Your task to perform on an android device: I'm interested in today's altering weather conditions. Open the accuweather app's weather history for today. 
Image 0: 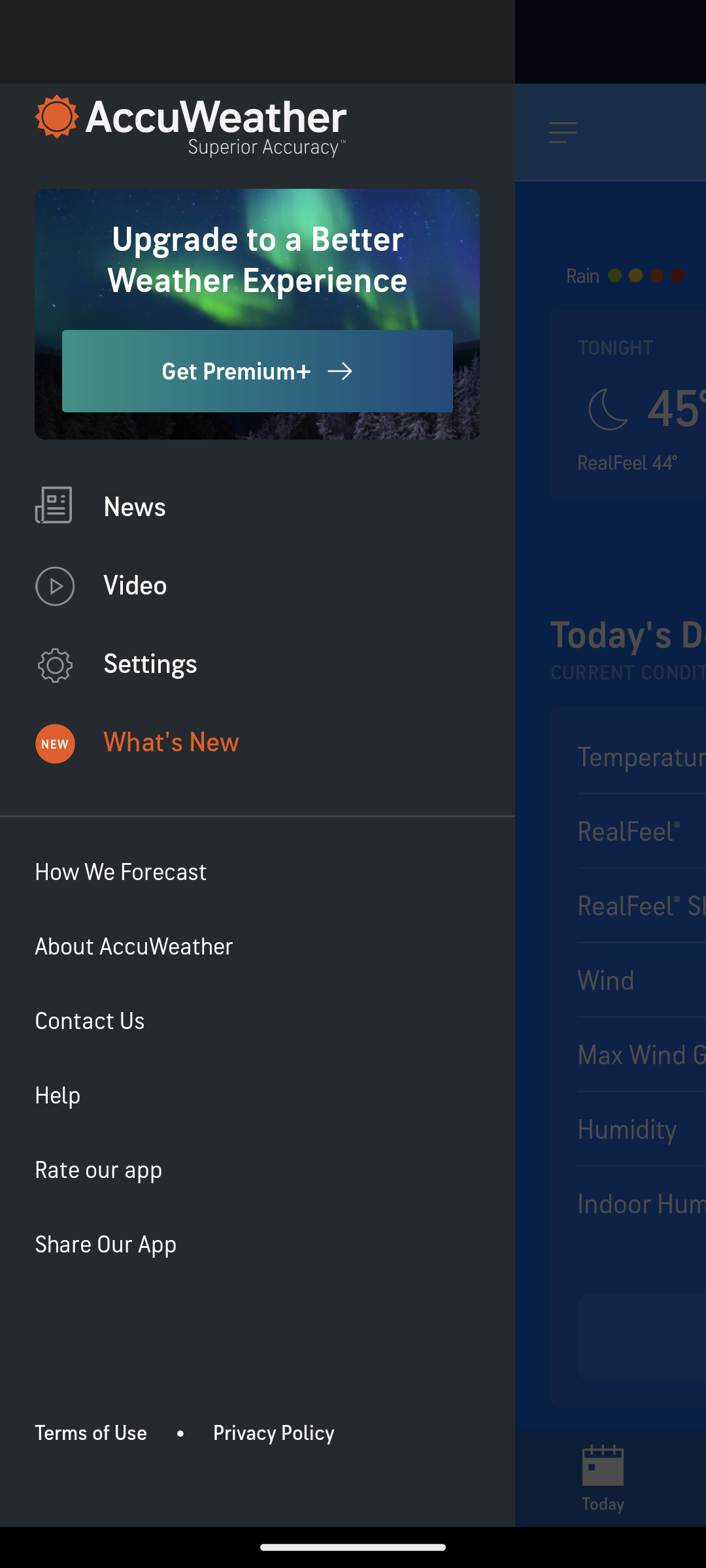
go back
Step 0: press back button
Image 1: 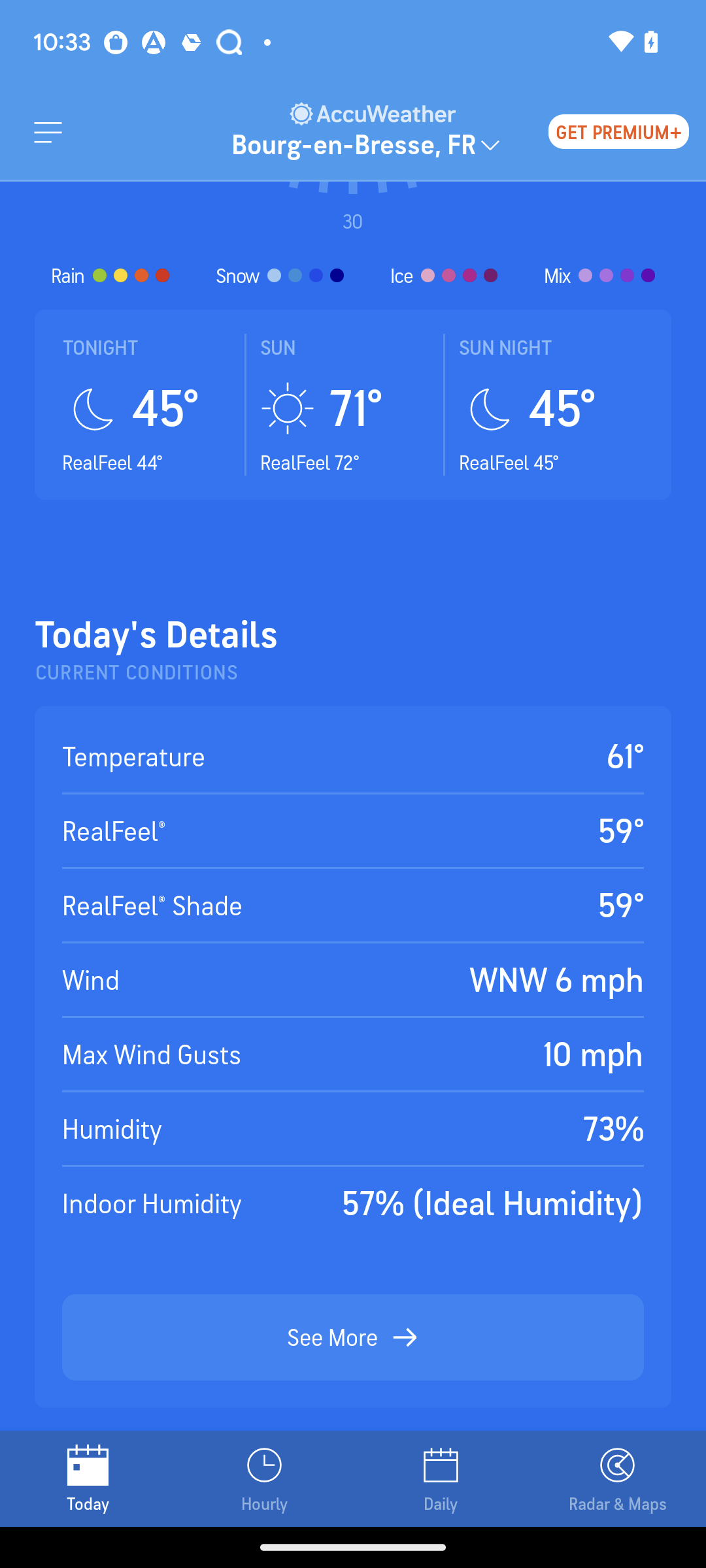
Click on See More at the bottom of the screen
Step 1: click (332, 1337)
Image 2: 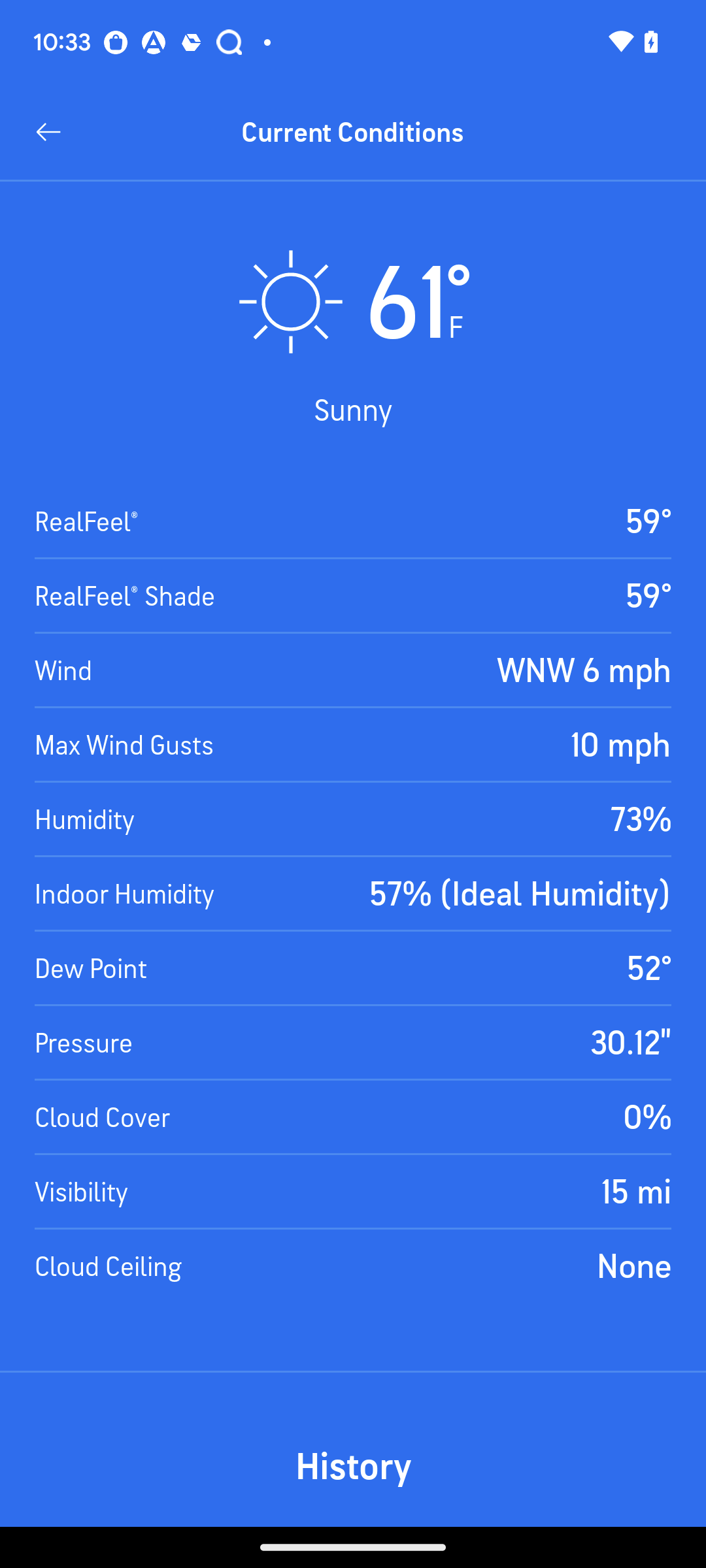
Swipe up to see The History
Step 2: scroll down